Your task to perform on an android device: I enjoy puzzling on weekends and want to purchase a new puzzle from eBay, thus I'm looking for the Christmas jigsaw puzzle. 
Image 0: 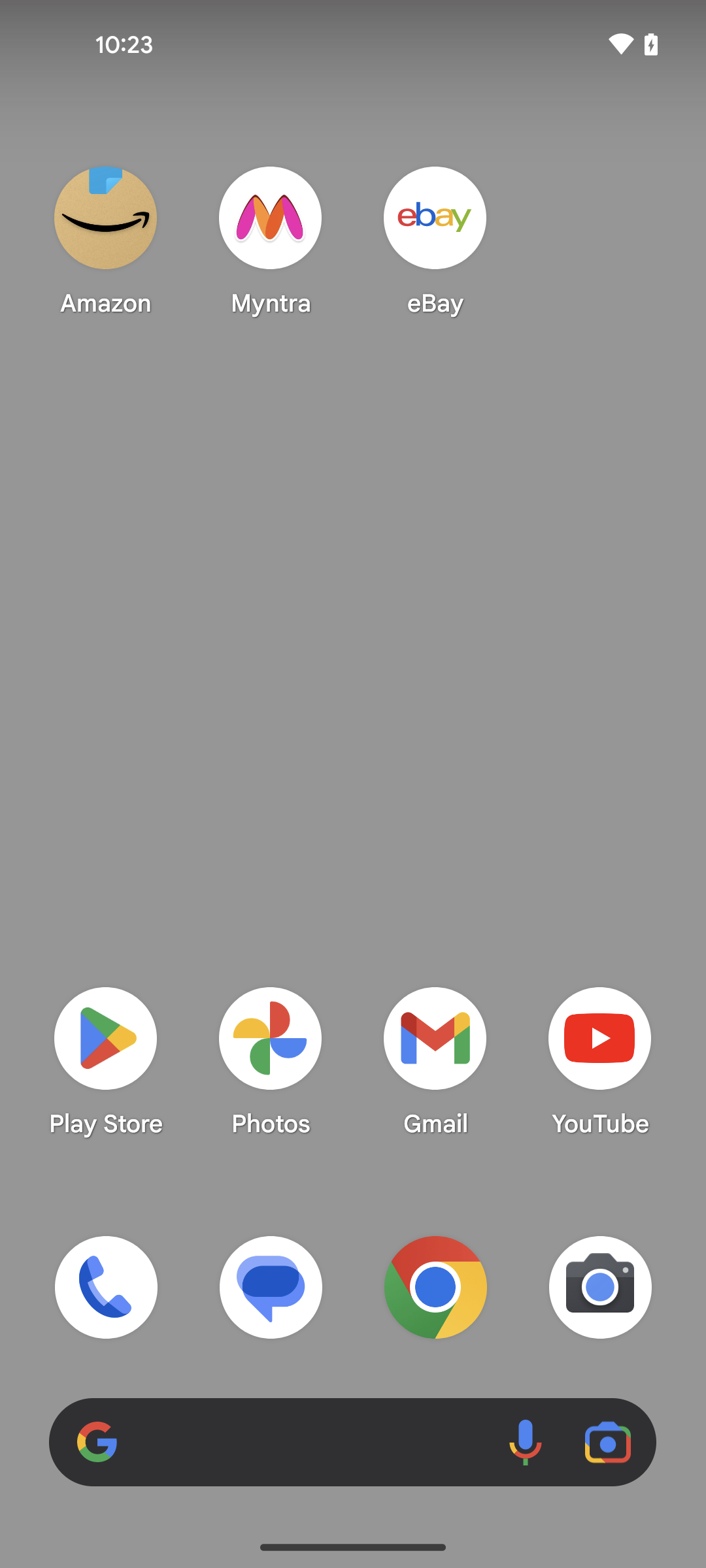
open the eBay app
Step 0: open app "eBay"
Image 1: 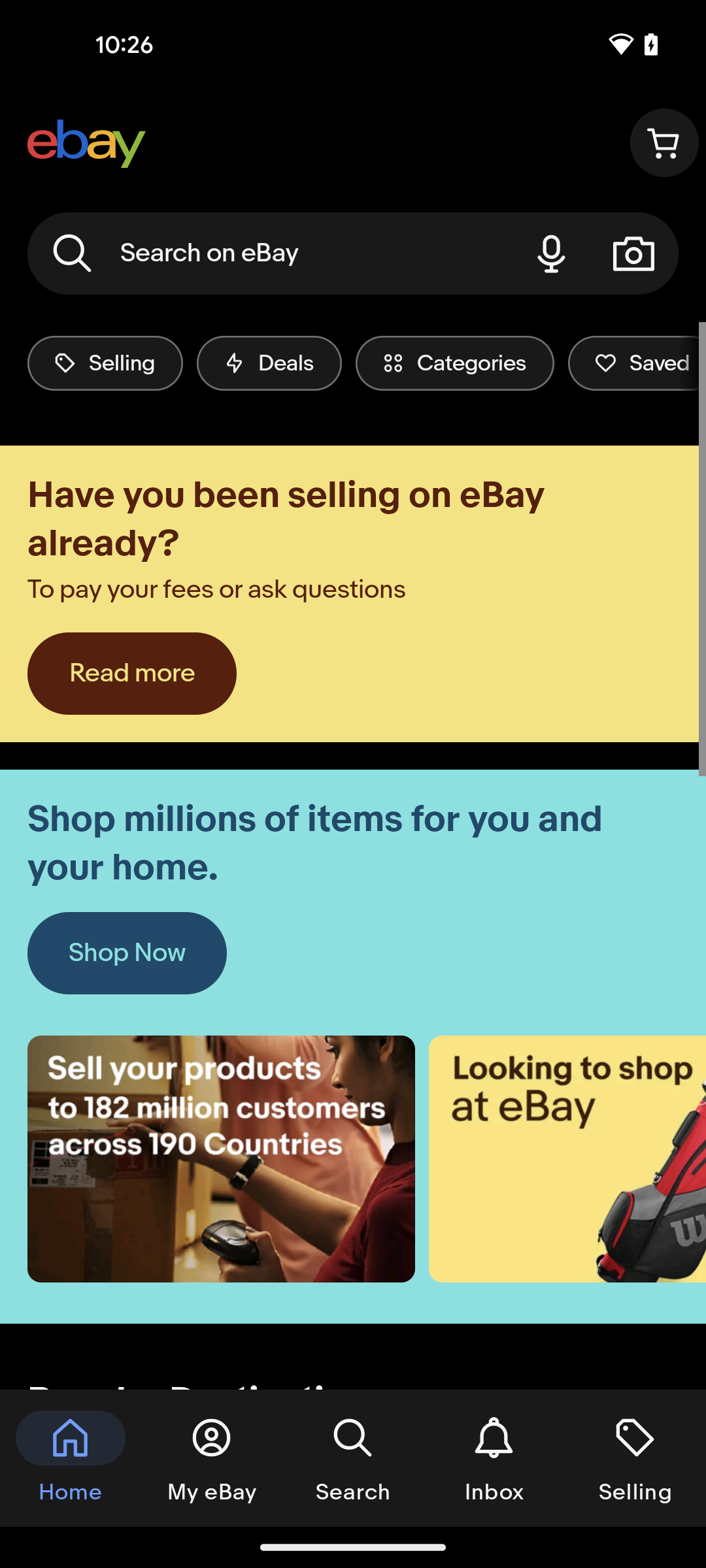
click on the search bar at the top of the screen
Step 1: click (270, 253)
Image 2: 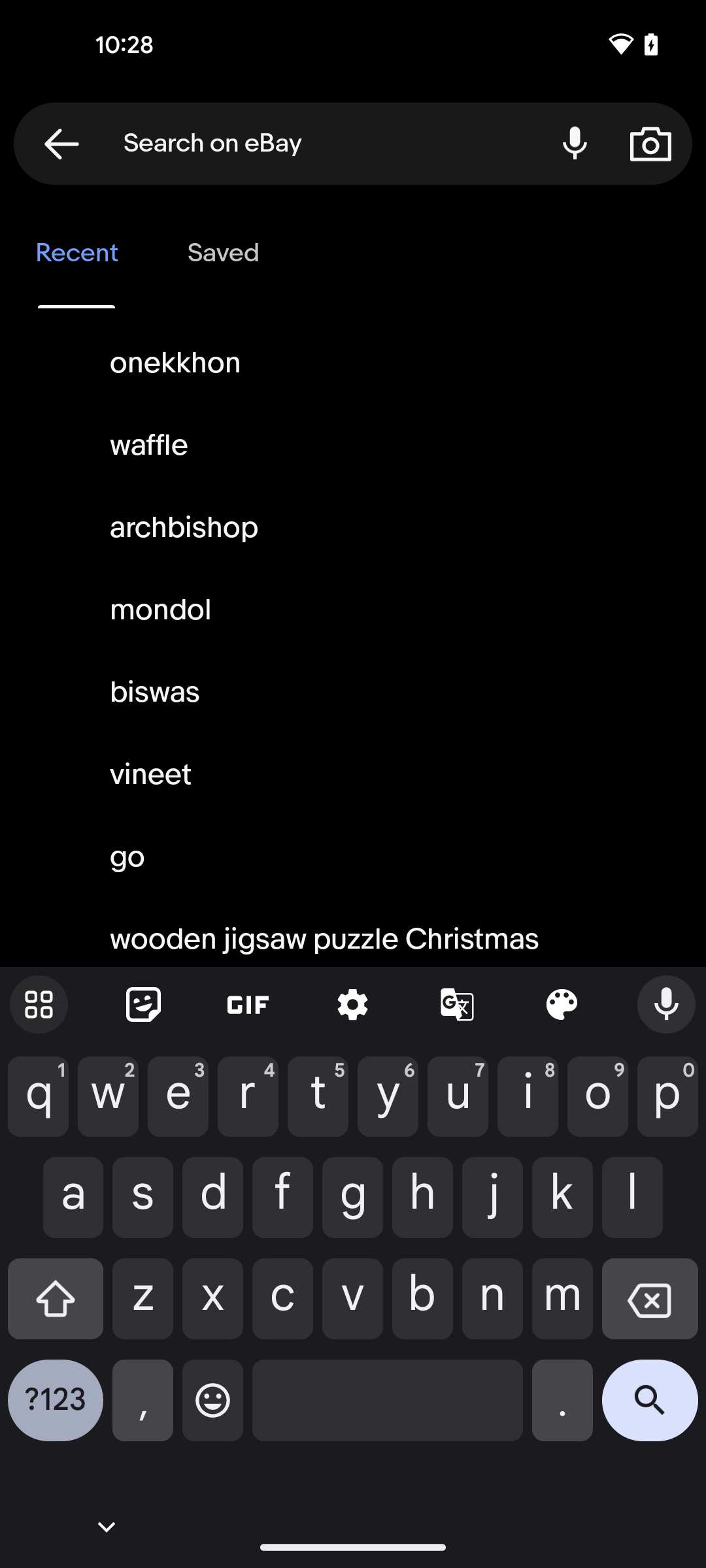
enter the item name Christmas jigsaw puzzle 
Step 2: type "Christmas jigsaw puzzle"
Image 3: 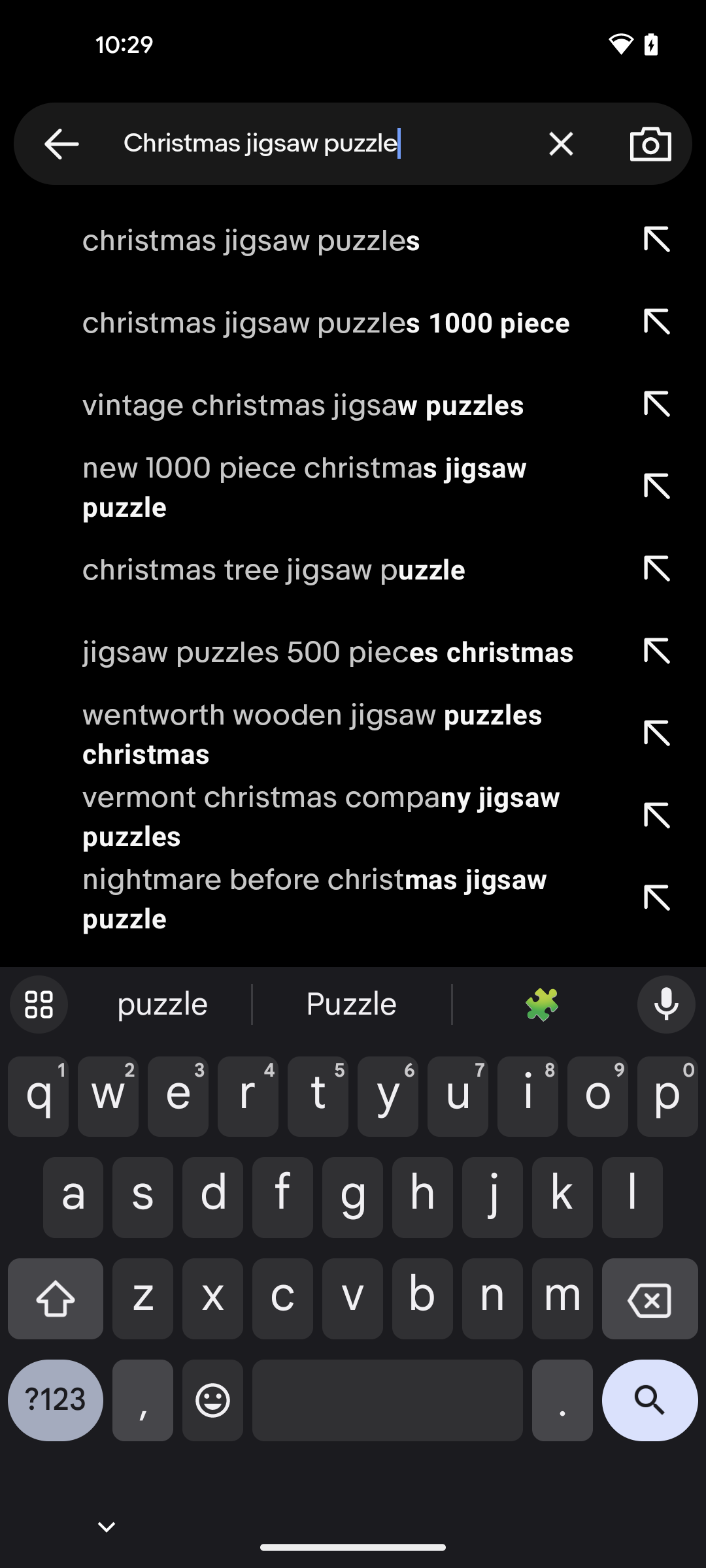
click on the search icon at the bottom right corner of the screen
Step 3: click (650, 1410)
Image 4: 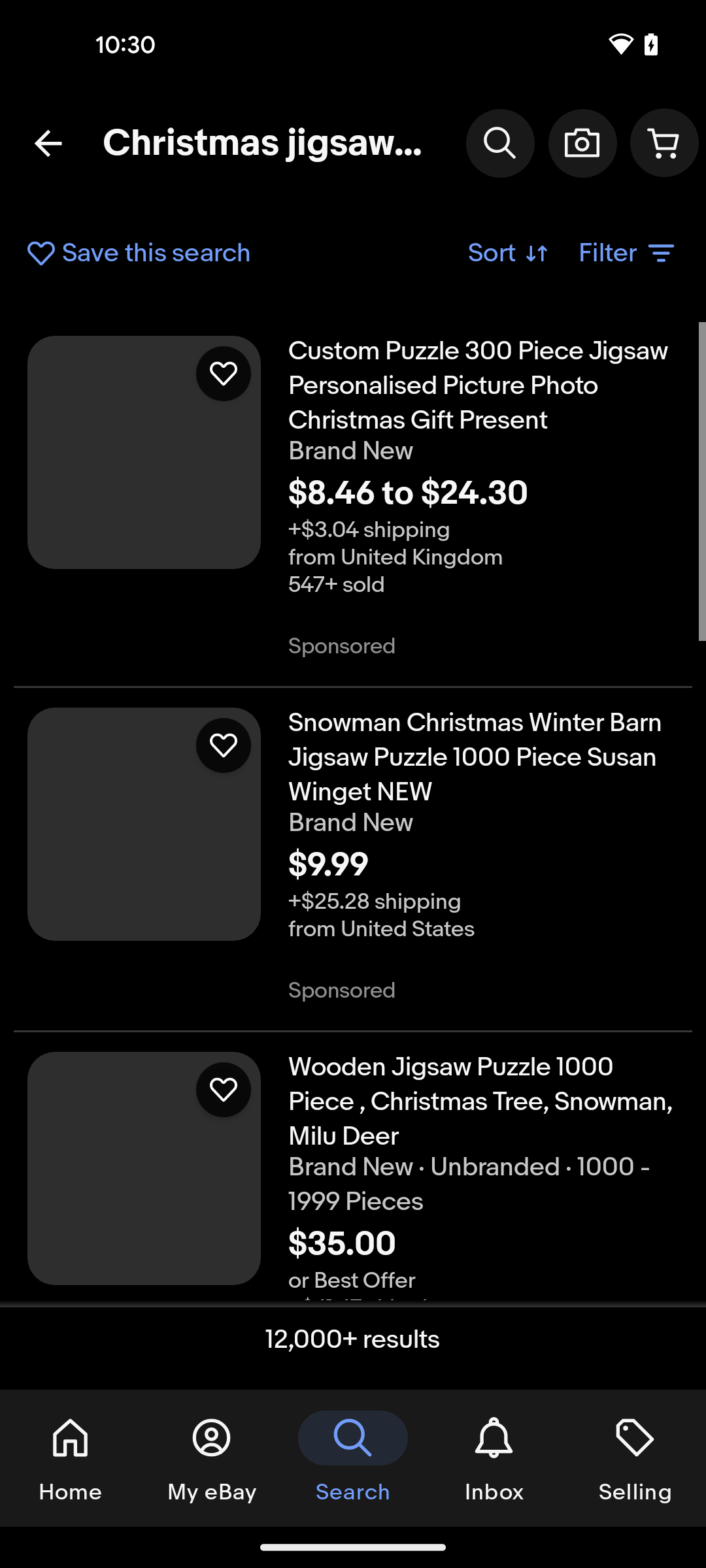
click on the search icon at the bottom right corner of the screen
Step 4: wait